Your task to perform on an android device: On the Skype app, view the messages of my contact, Natalie Larson.
Image 0: 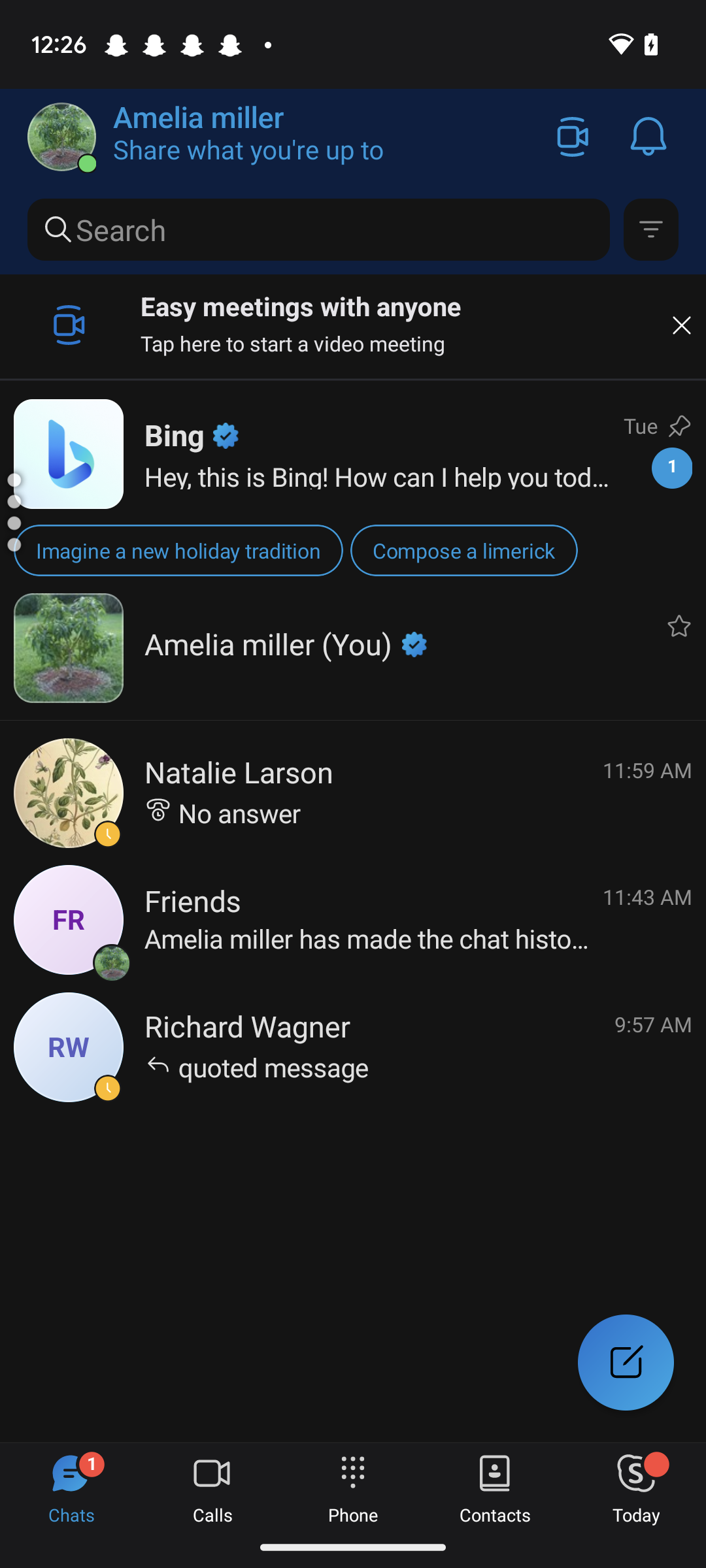
Click on the Contacts tab at the bottom.
Step 0: click (494, 1484)
Image 1: 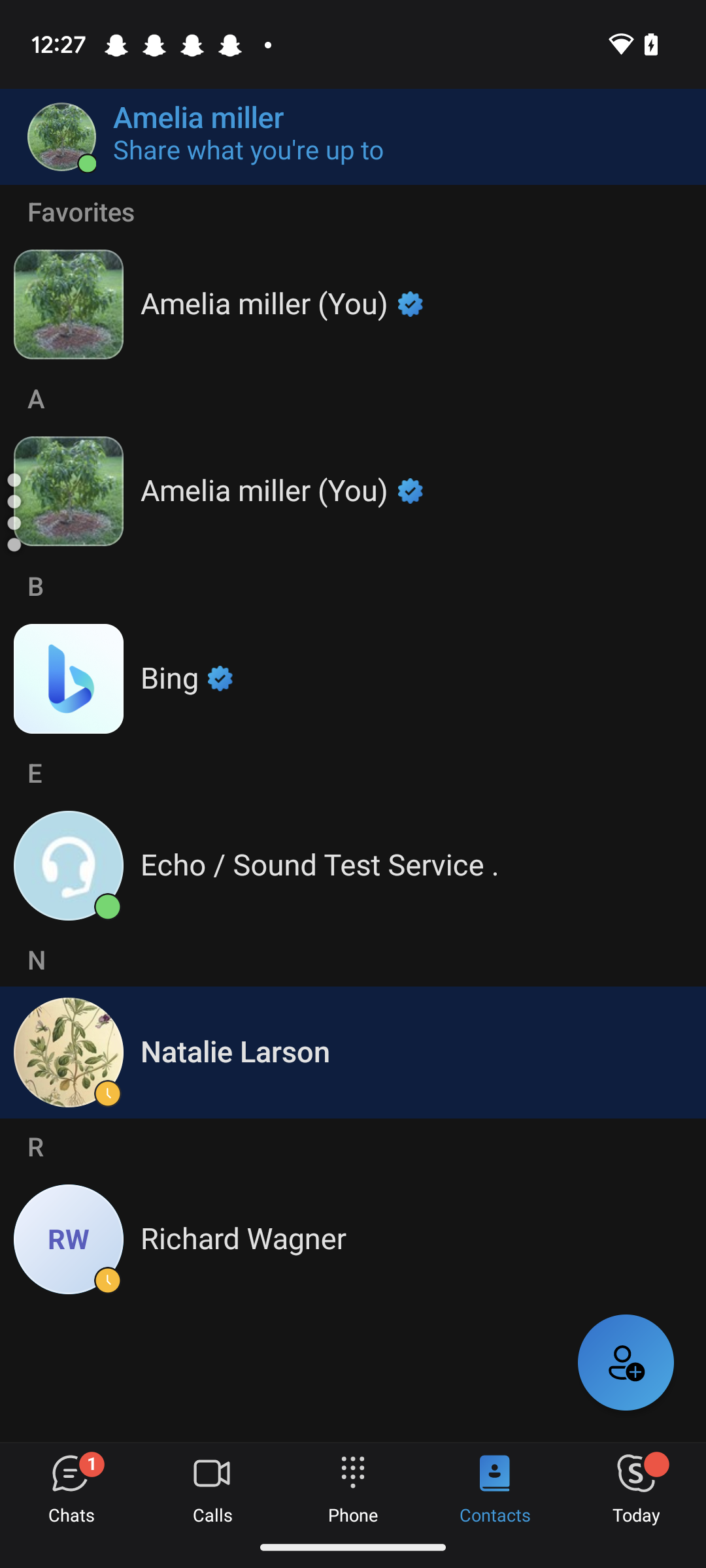
Open the Natalie Larson chat.
Step 1: click (353, 1052)